Your task to perform on an android device:  Search for Meeting with President event.
Image 0: 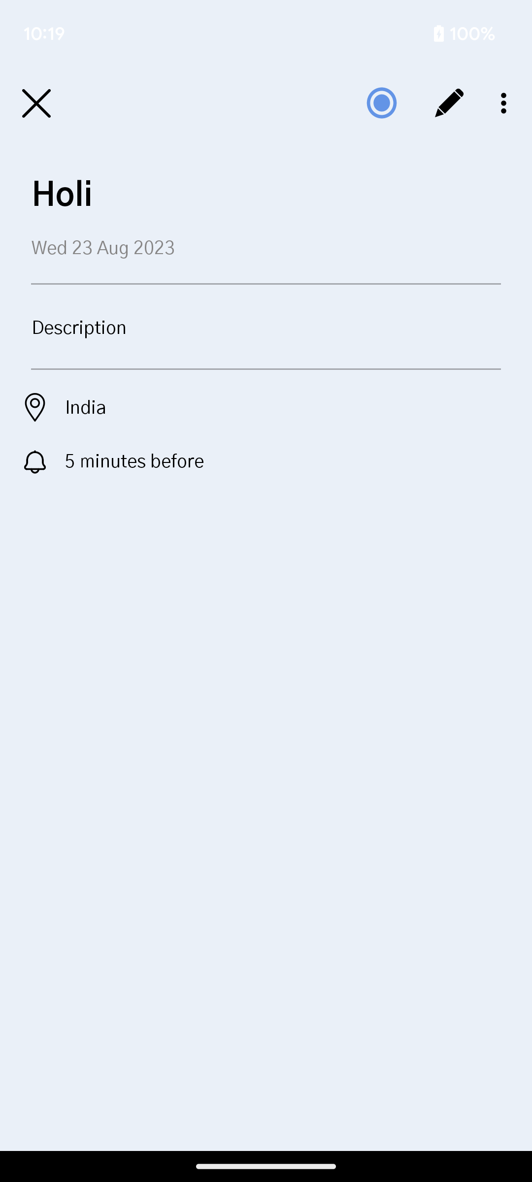
Go back to the previous page
Step 0: press back button
Image 2: 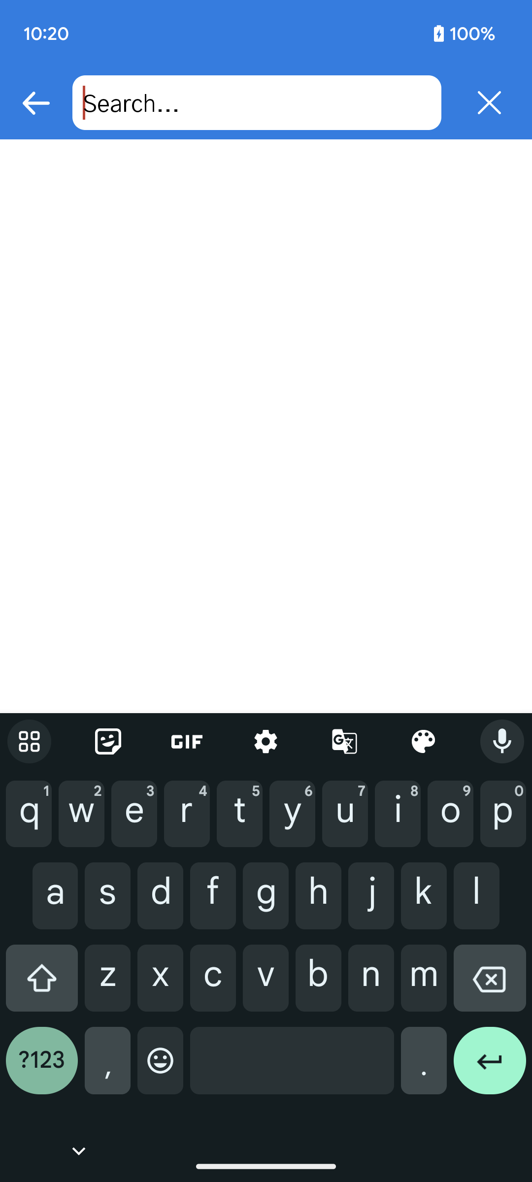
Type Meeting with President in search bar 
Step 2: type "Meeting with President"